Your task to perform on an android device: I recently remember that i have scheduled an urgent meeting reminder for the future my boss wants to see the details of this reminder. Search the Active reminder with the title of Urgent meeting
Image 0: 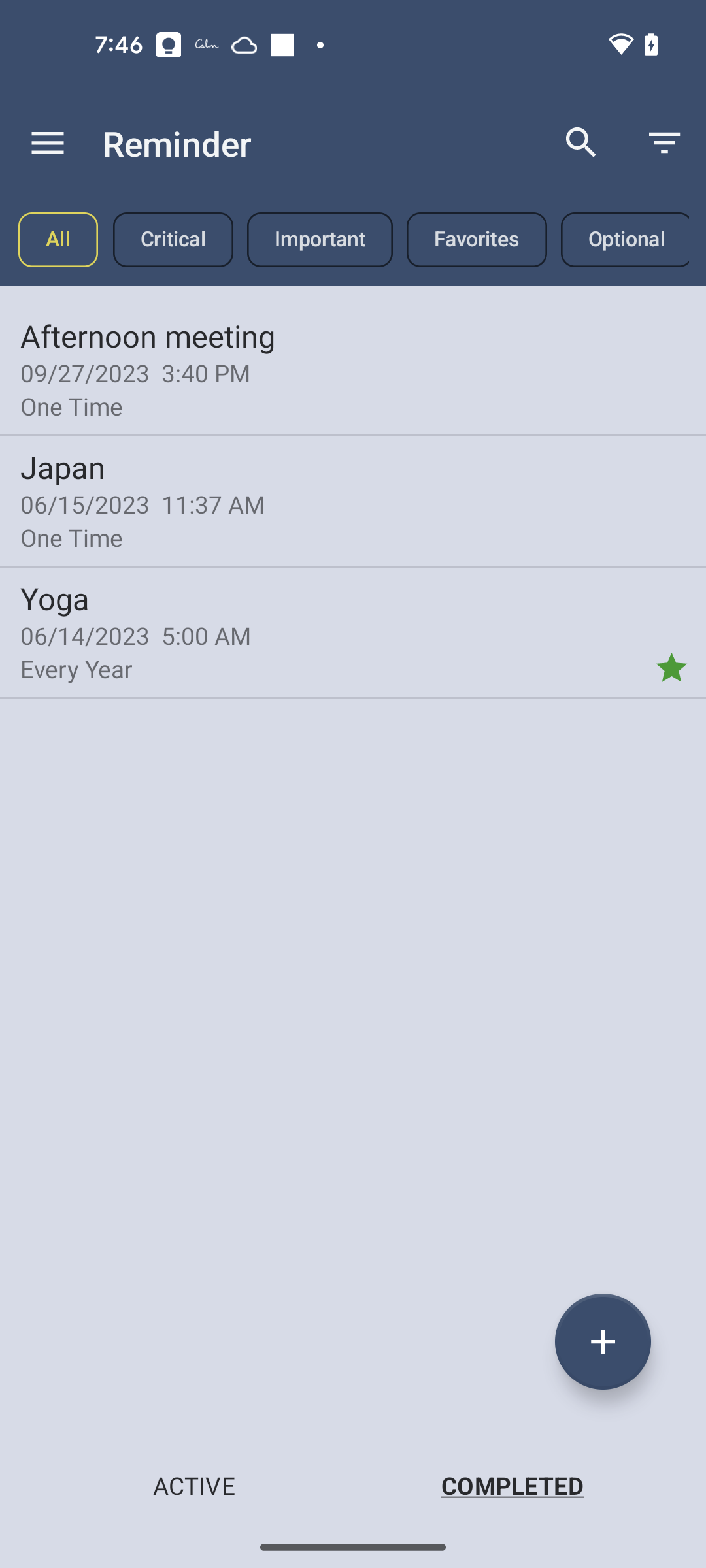
Click on the Active tab
Step 0: click (193, 1485)
Image 1: 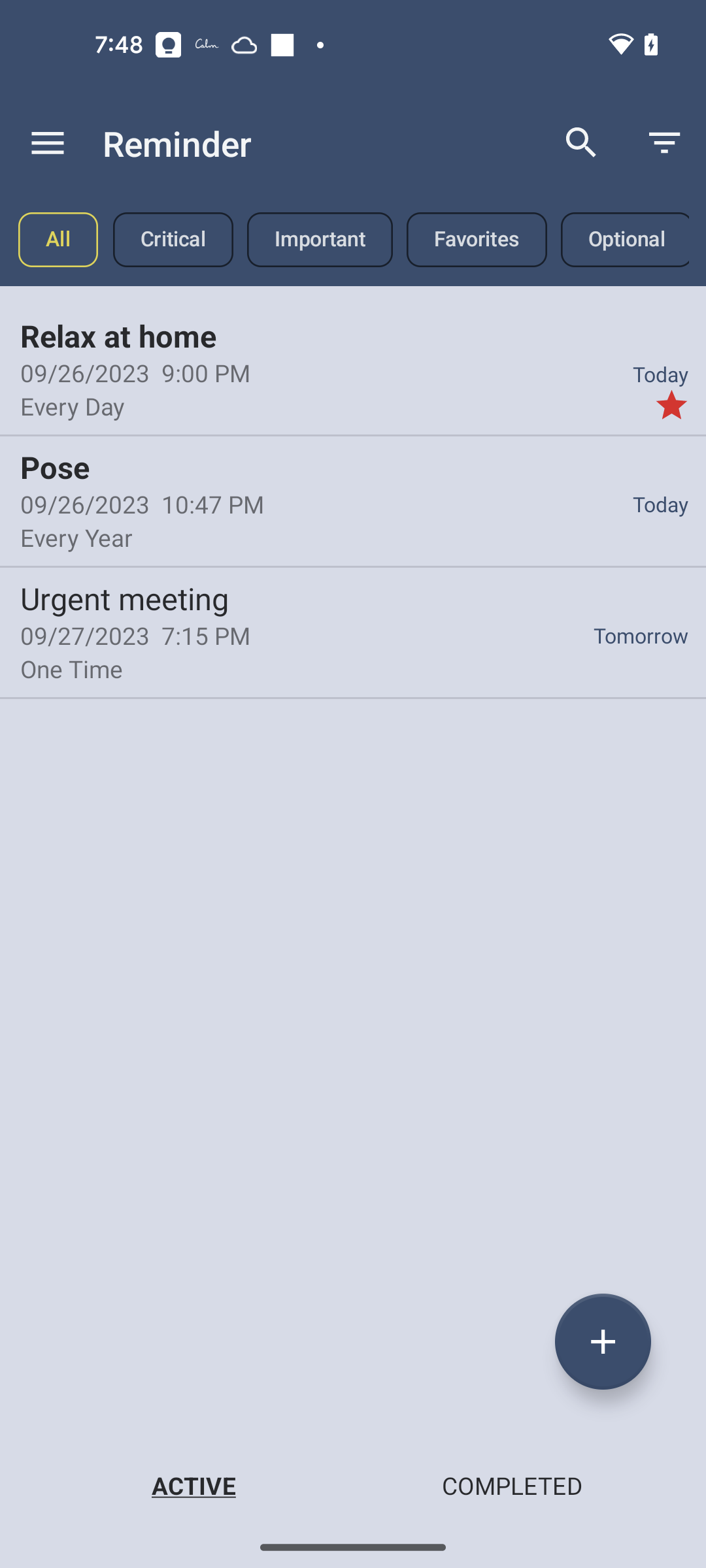
Click on the search icon at the top right of the screen
Step 1: click (581, 142)
Image 2: 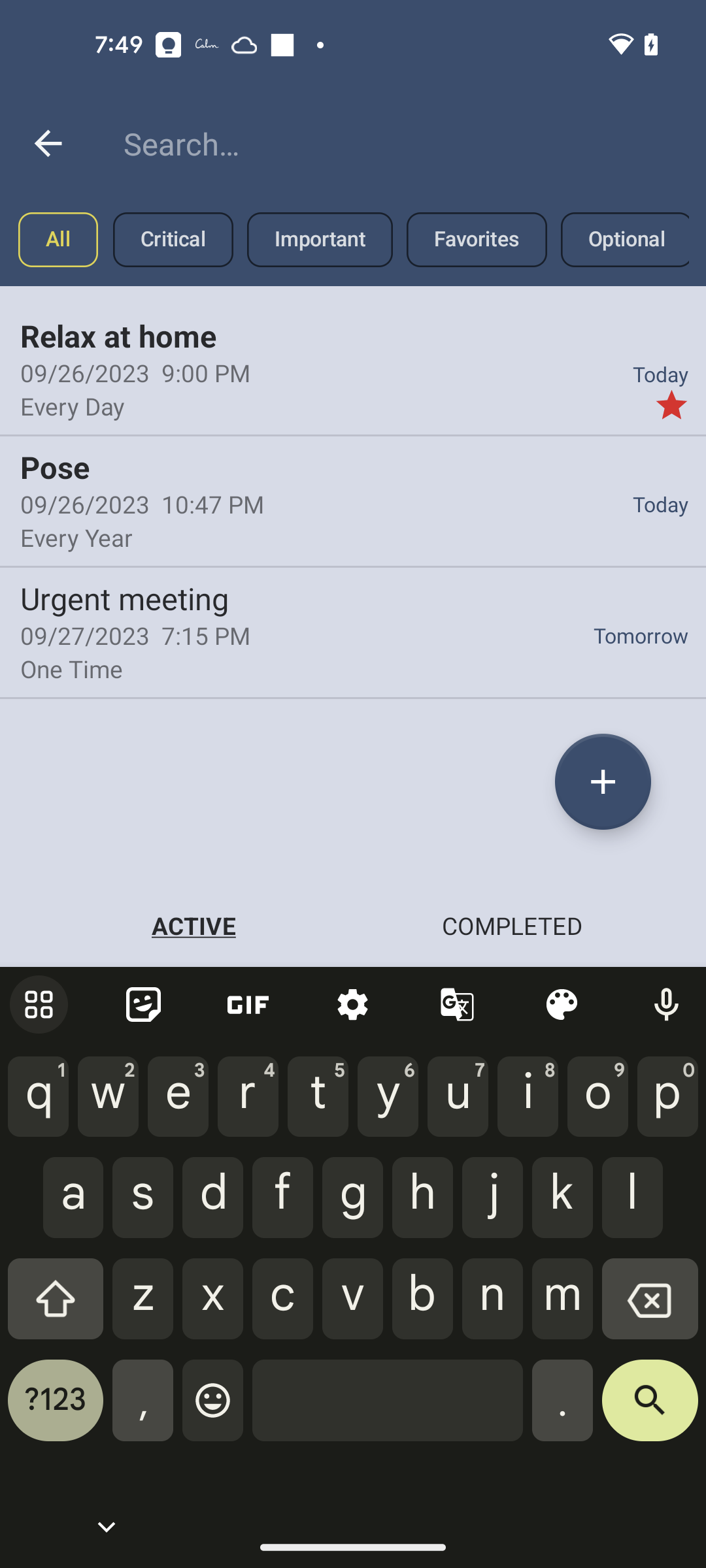
Search for Urgent meeting
Step 2: type "Urgent meeting"